Your task to perform on an android device: Open the Google Drive app and search for a pink flower image.
Image 0: 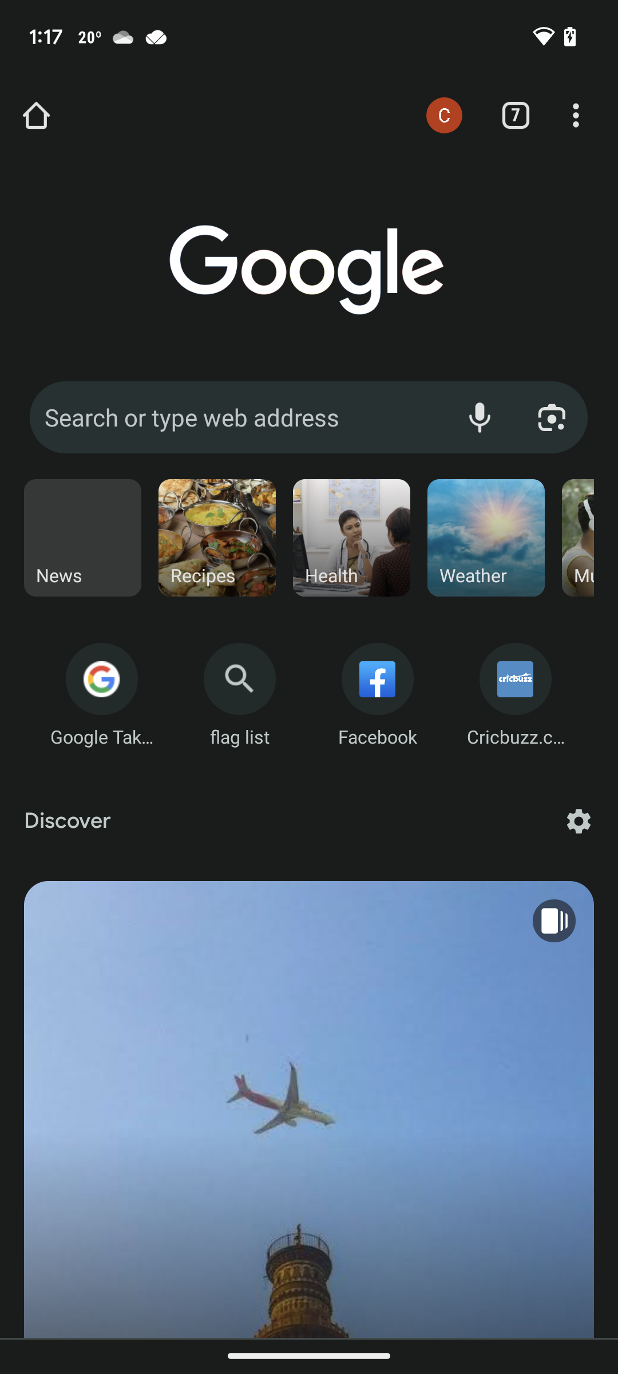
Open the Google Drive app
Step 0: open app "Drive"
Image 1: 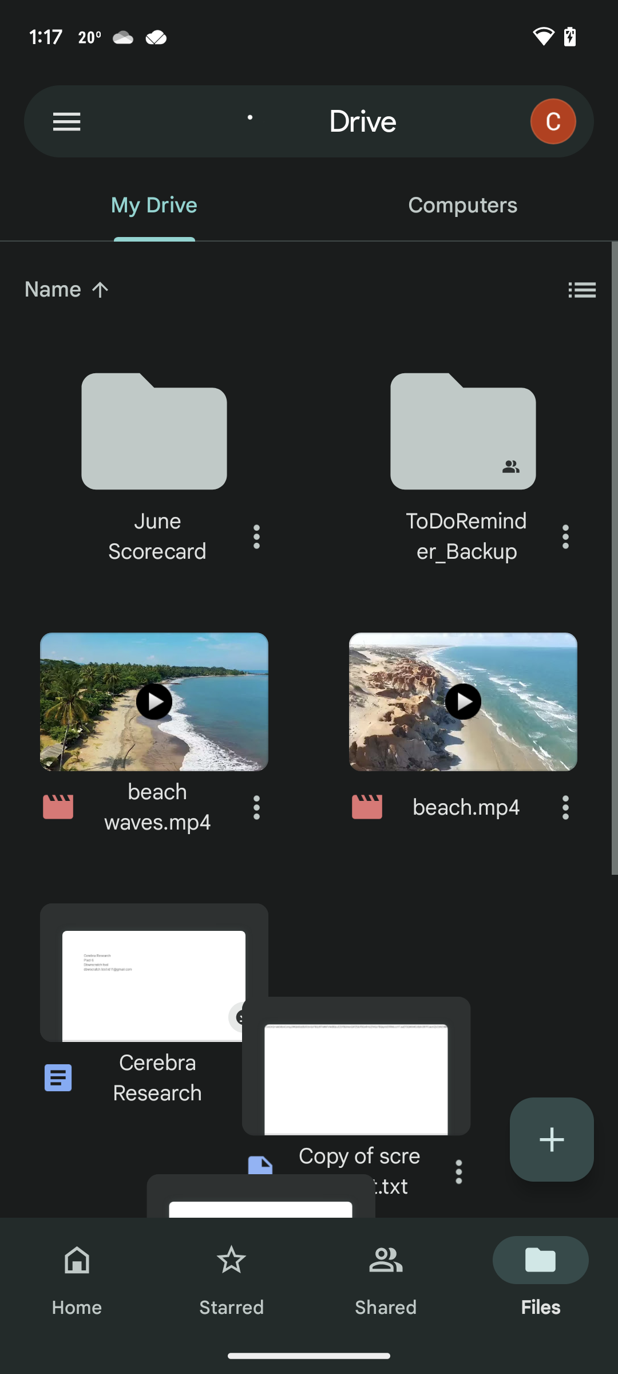
Click on the search bar at the top of the screen
Step 1: click (184, 121)
Image 2: 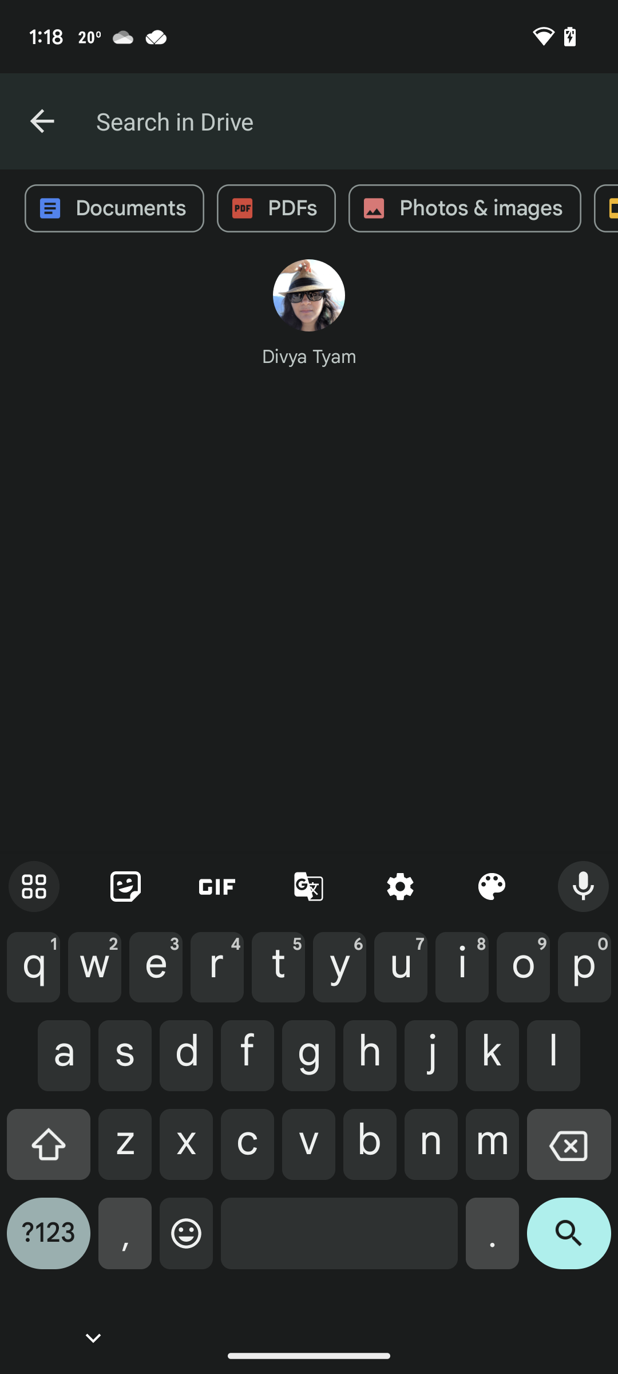
Enter the text as pink flower
Step 2: type "pink flower"
Image 3: 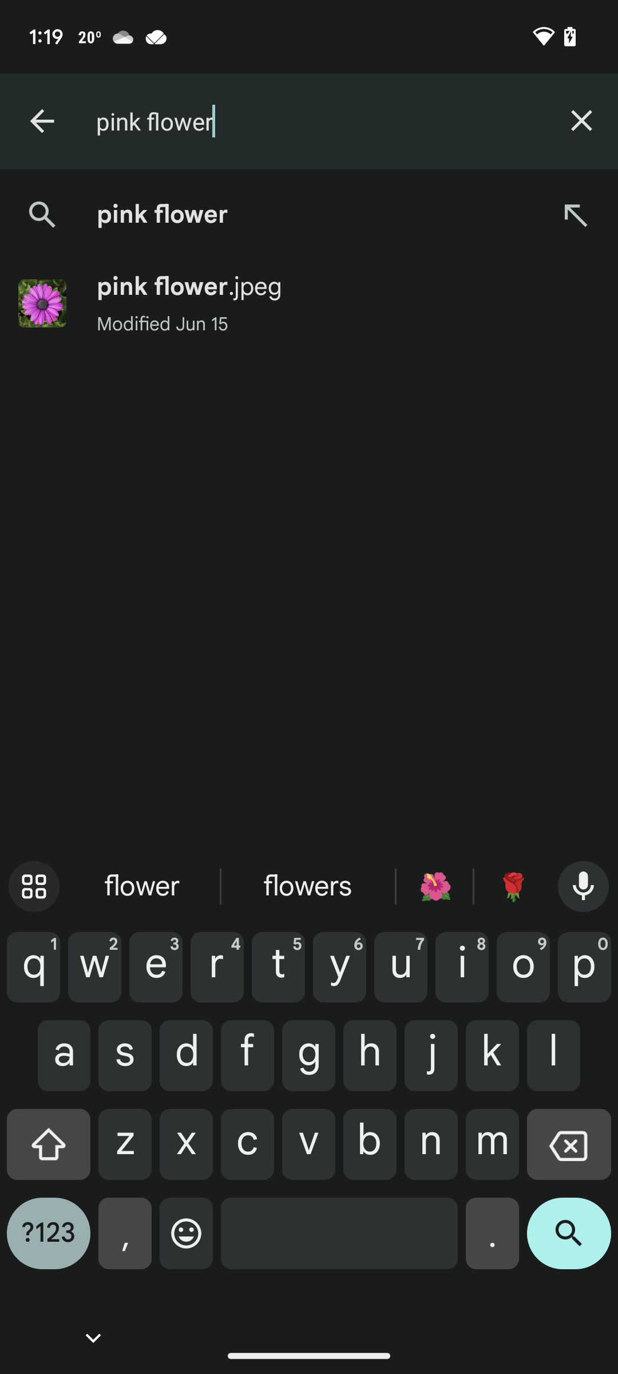
Click on the search icon on the keyboard
Step 3: click (569, 1242)